Your task to perform on an android device: My son told me to read the reviews of the product before purchasing it, so read the reviews of the Kawachi Fold Sown 3 Seater Wall Mounted Folding Breakfast Dining Table in the Amazon app.
Image 0: 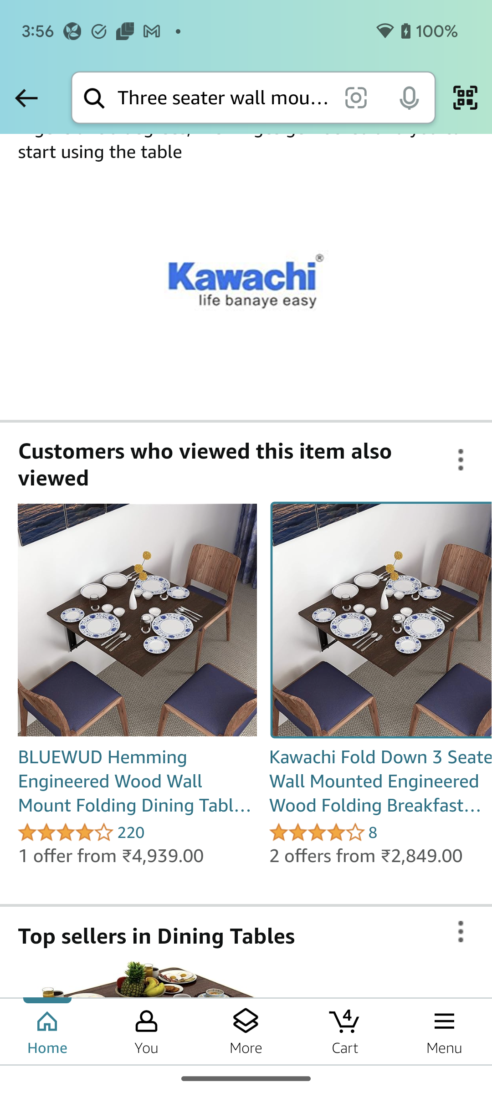
Scroll down to view the reviews section of this dining table.
Step 0: scroll down
Image 1: 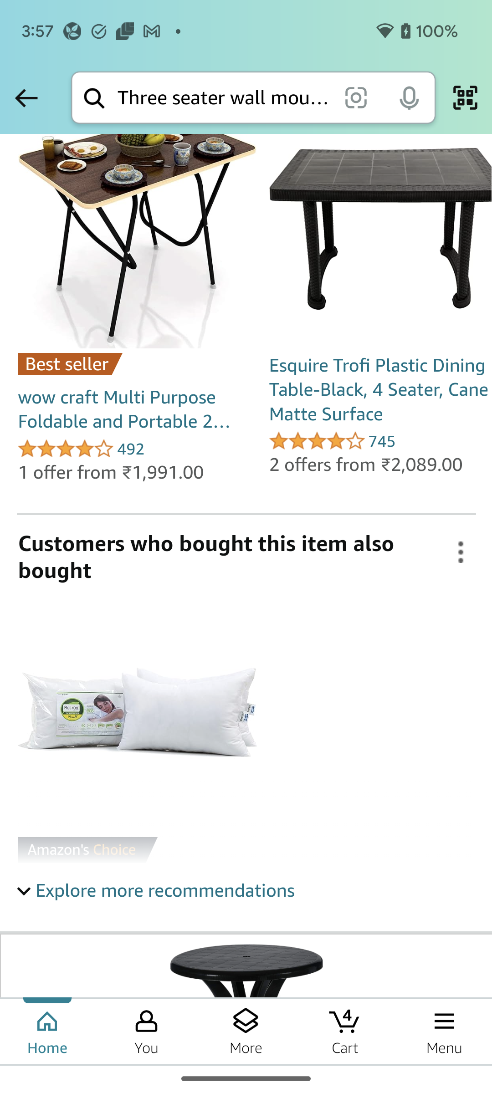
Scroll down to view the reviews section of this dining table.
Step 1: scroll down
Image 2: 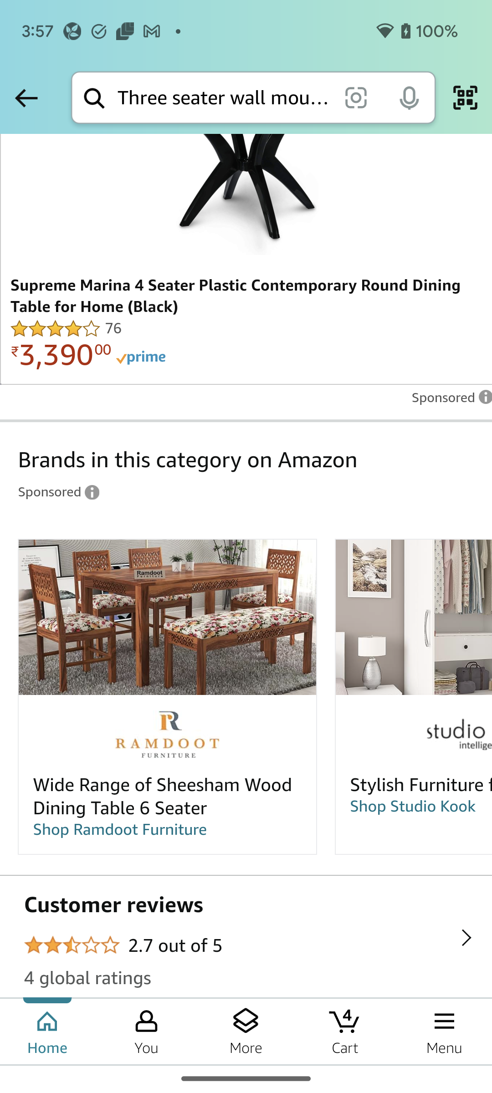
Scroll down to view the reviews section of this dining table.
Step 2: scroll down